Your task to perform on an android device: Open the Google maps app and search for attractions point and view the gwal pahari selfie point
Image 0: 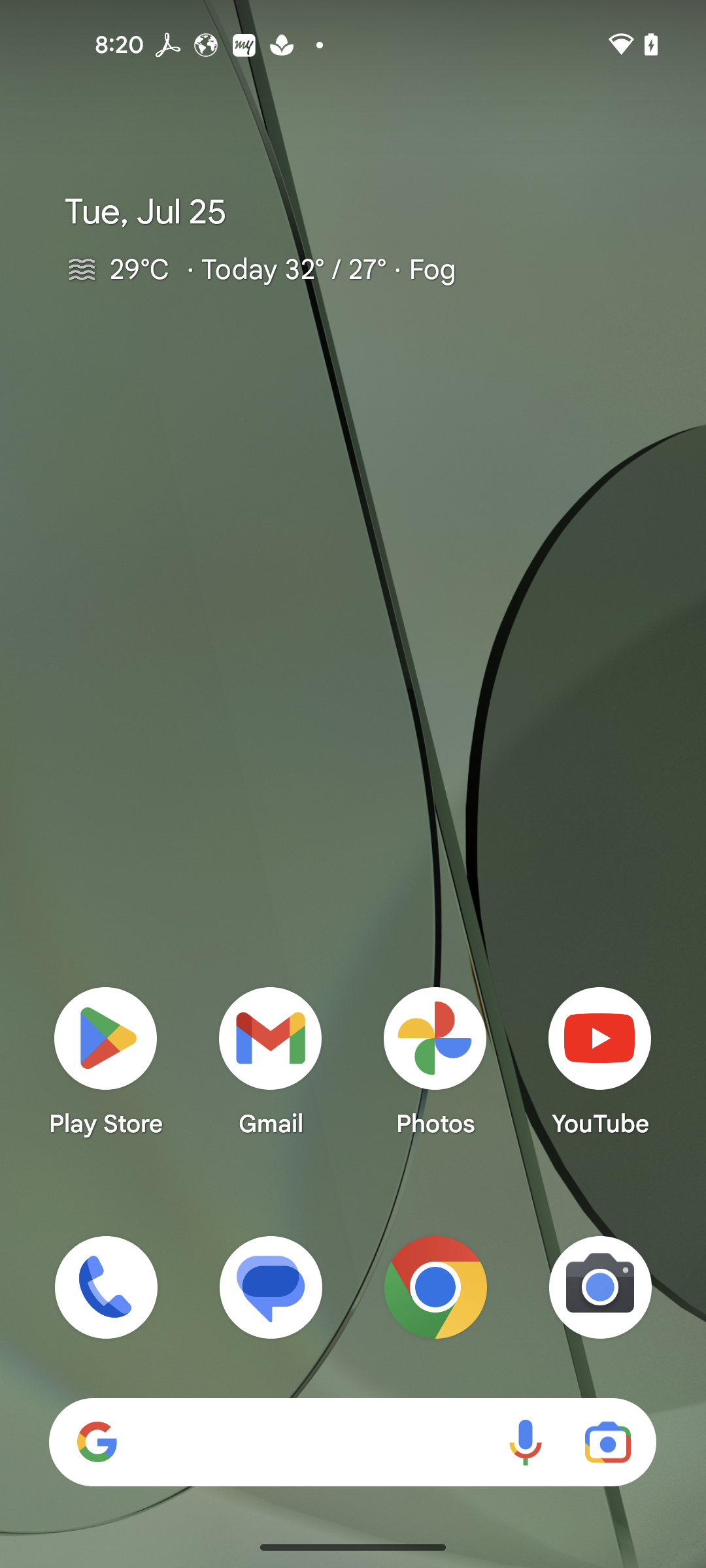
Open the google maps app
Step 0: open app "Maps"
Image 1: 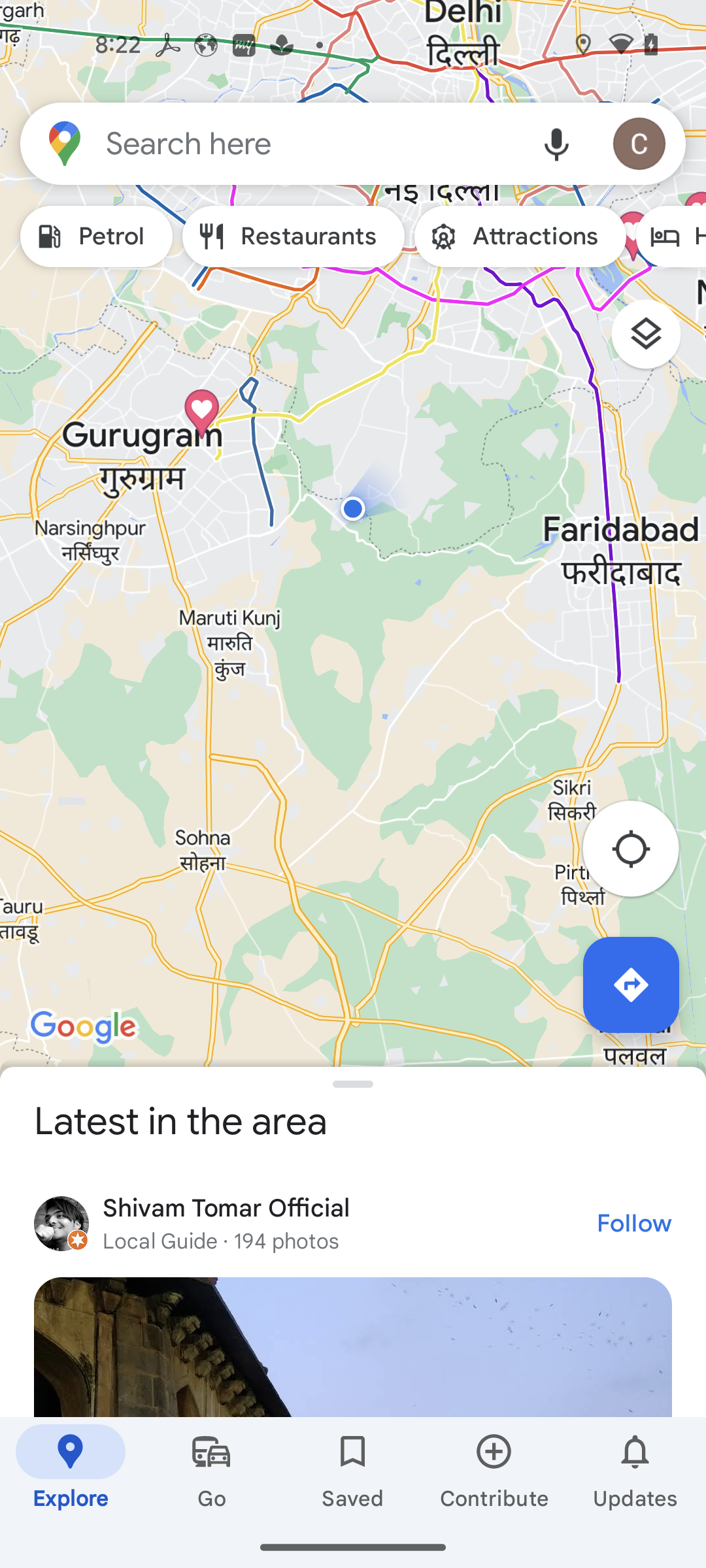
click on the attractions button
Step 1: click (520, 236)
Image 2: 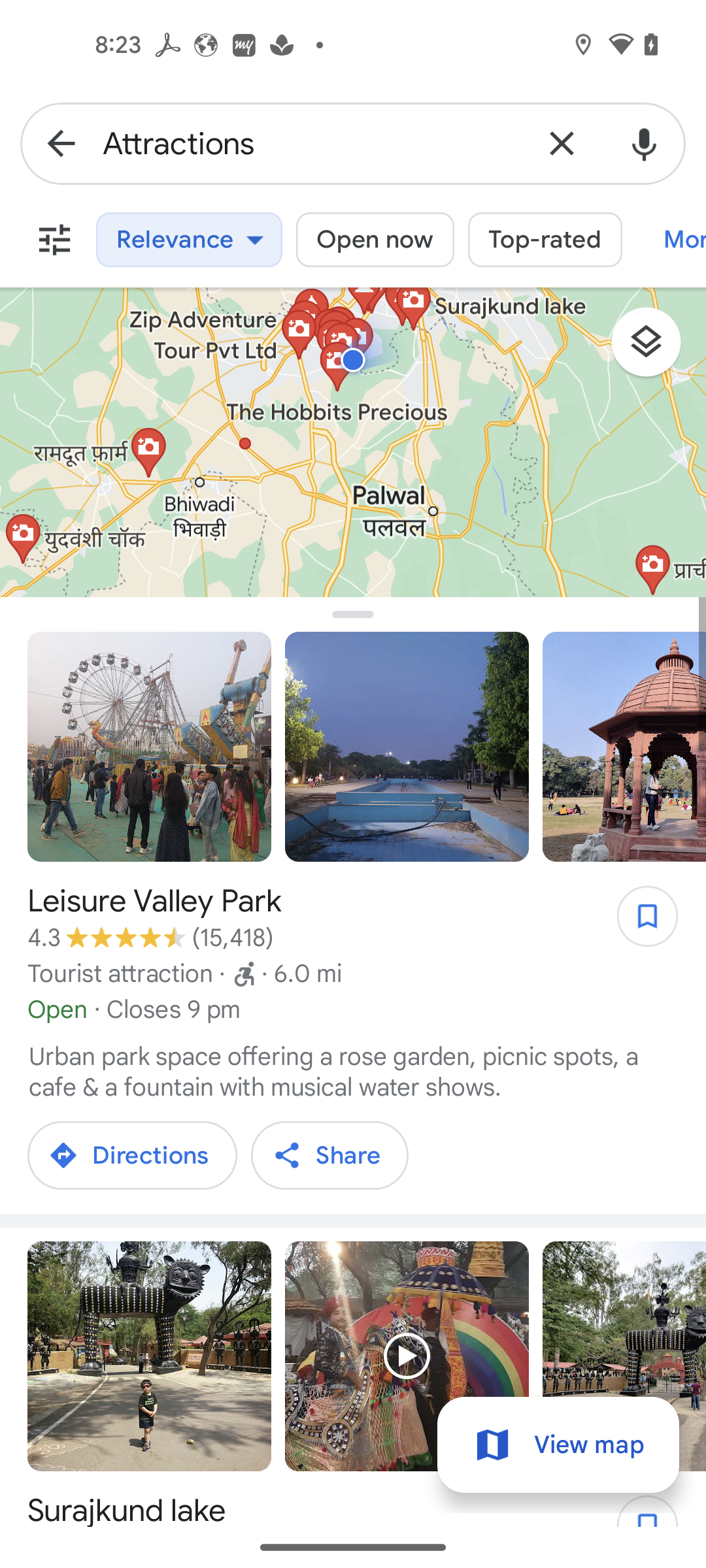
swipe up for more attraction points
Step 2: scroll down
Image 3: 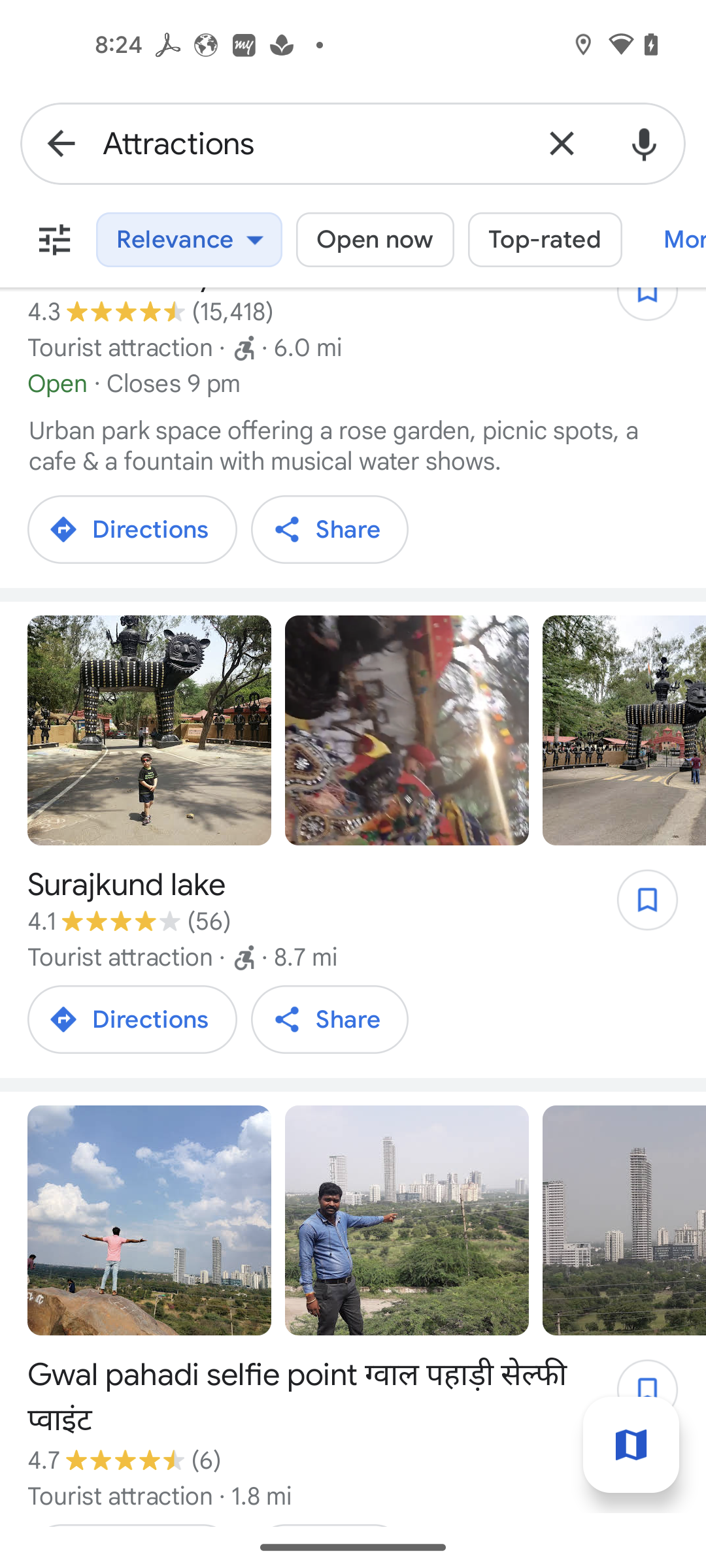
click on Gwal pahadi selfie point to view
Step 3: click (312, 1399)